Your task to perform on an android device: I want to send the weather forecast to my friend karin.iversen@example.com via gmail
Image 0: 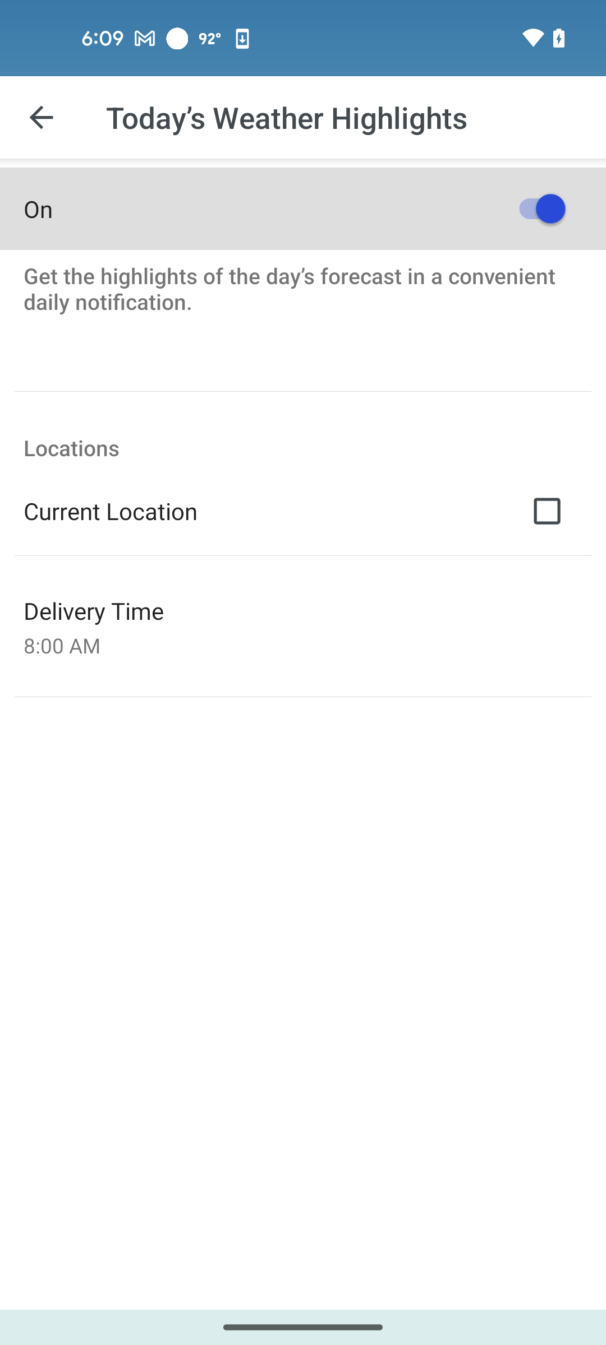
Go back to the previous page
Step 0: press back button
Image 1: 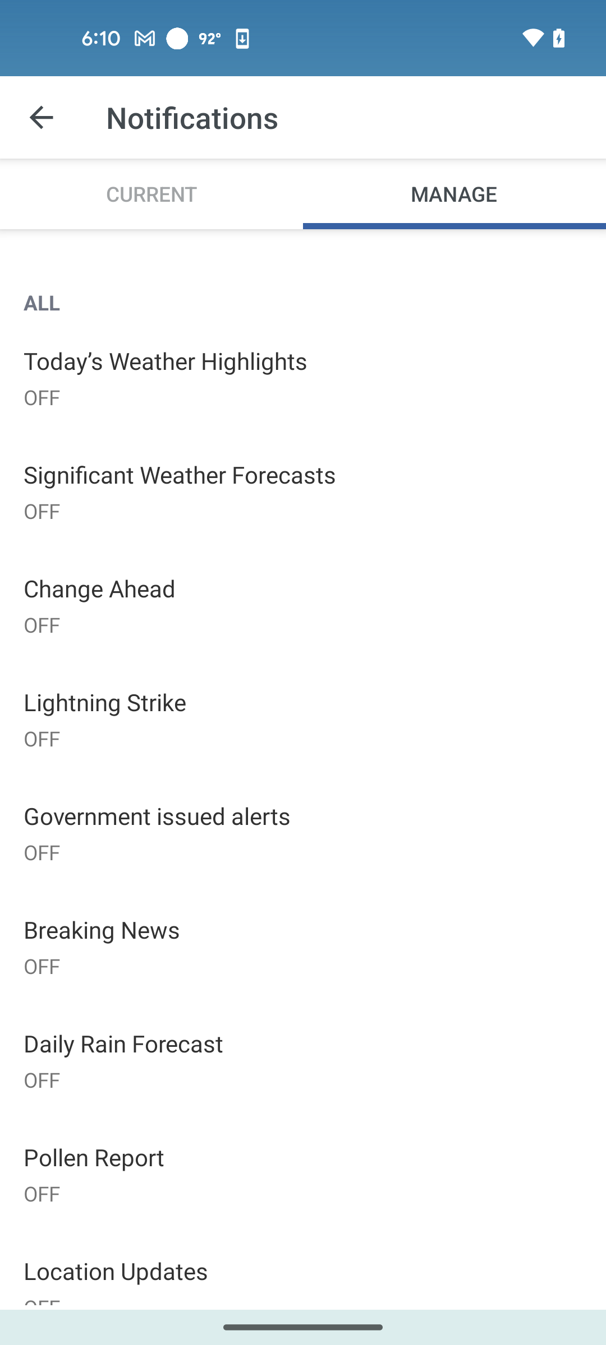
Go back to the previous page
Step 1: press back button
Image 2: 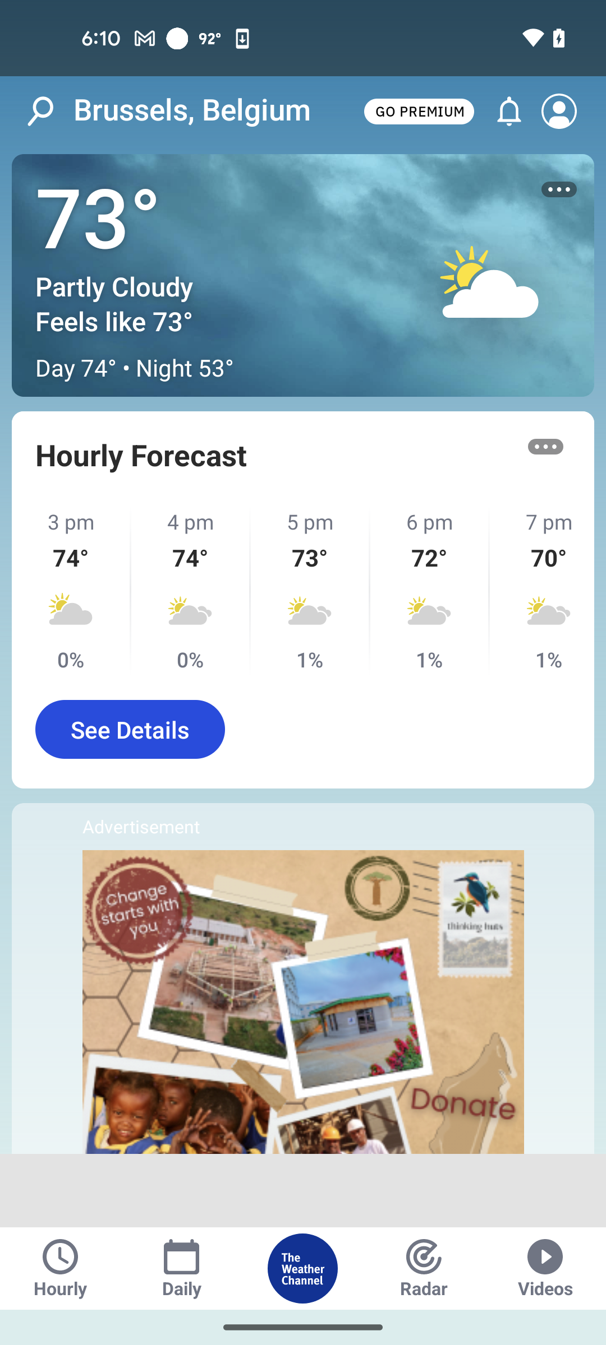
Tap on the three dots icon of hourly forecast
Step 2: click (545, 446)
Image 3: 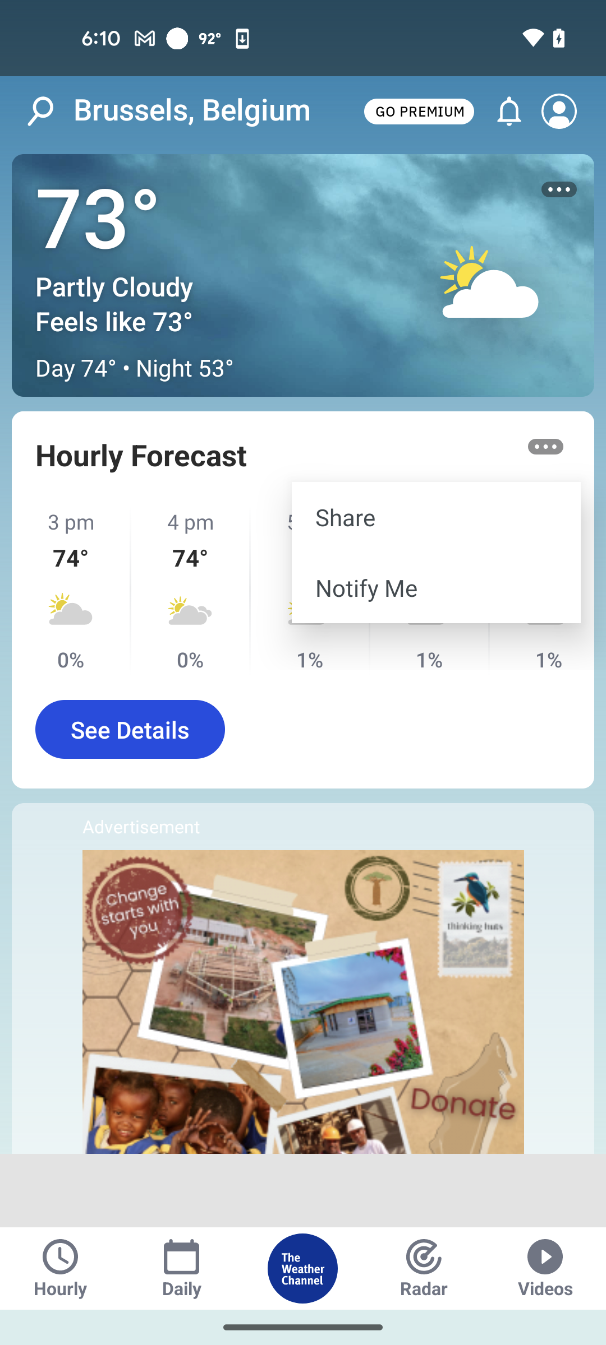
Tap on the share option
Step 3: click (436, 517)
Image 4: 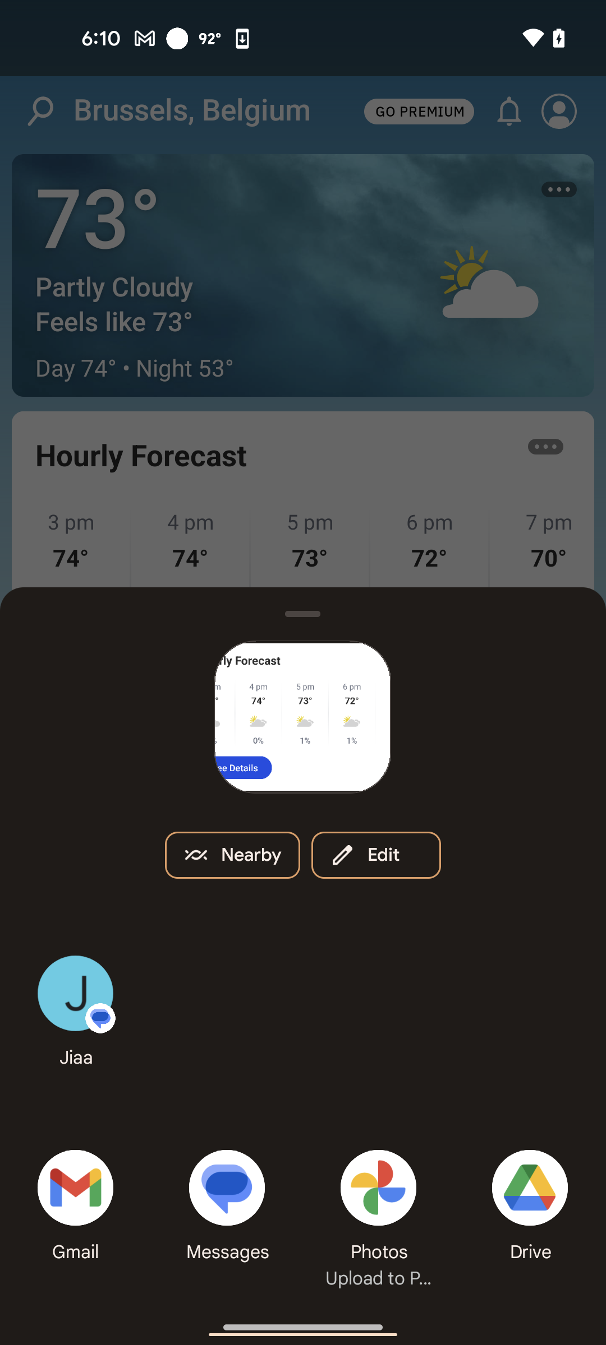
Select the gmail option
Step 4: click (75, 1188)
Image 5: 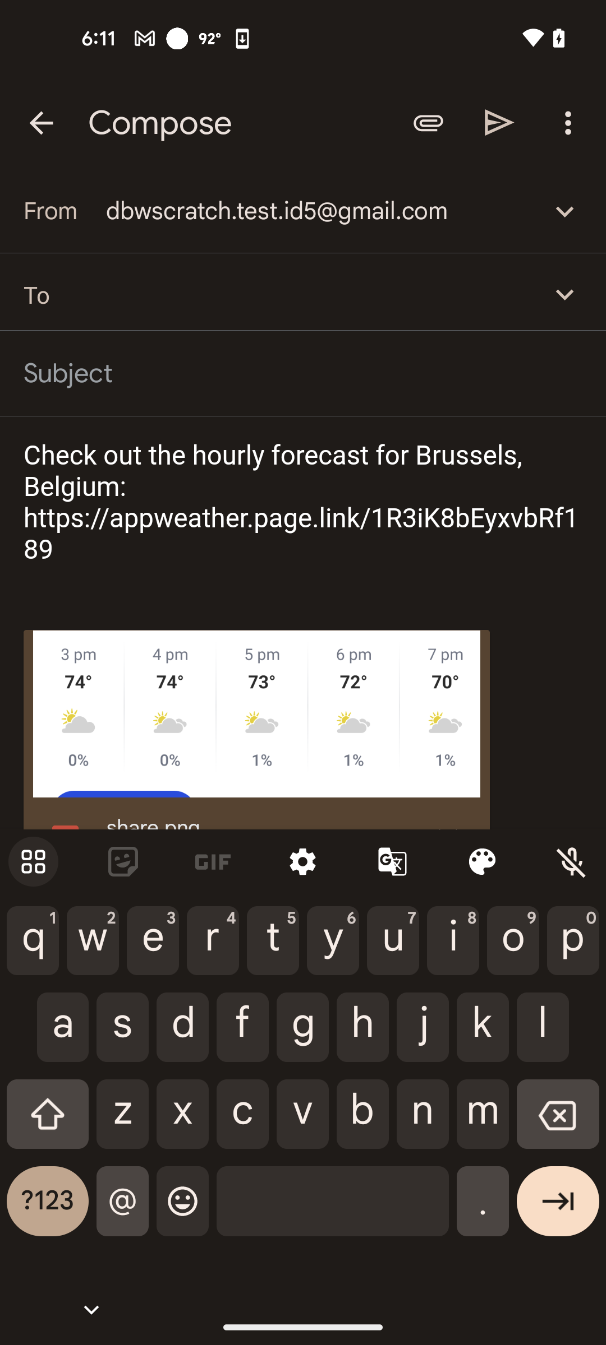
Tap on the down arrow of from option
Step 5: click (564, 211)
Image 6: 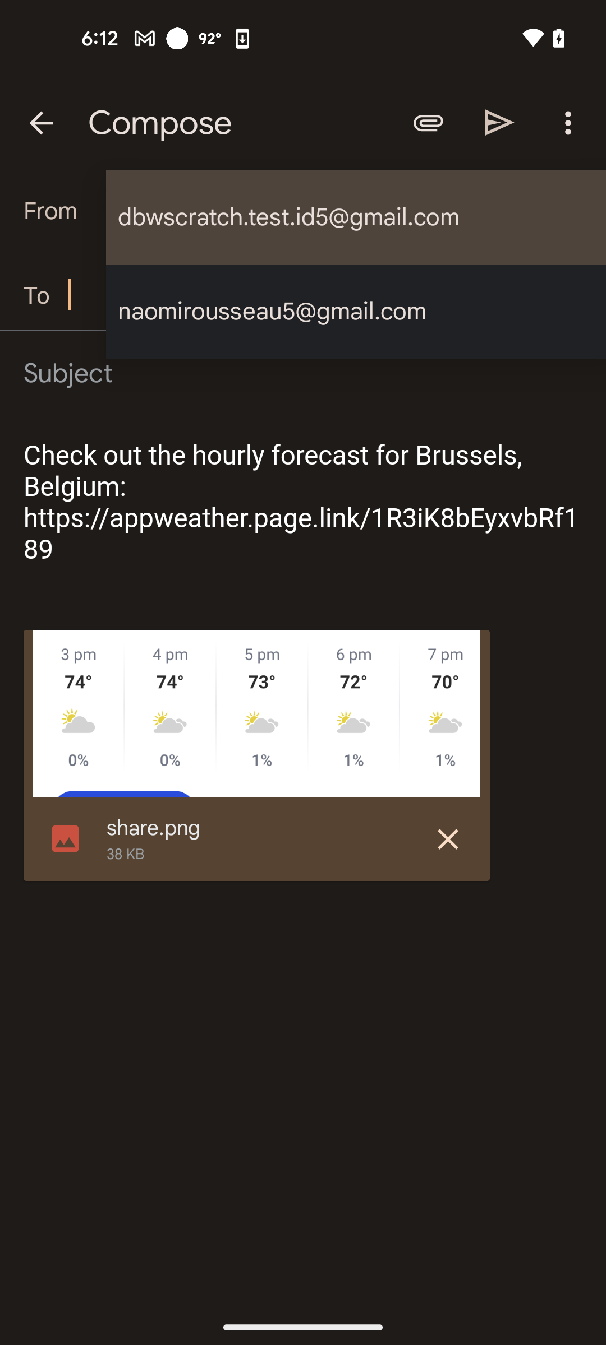
Select the naomirousseau5@gmail.com
Step 6: click (356, 312)
Image 8: 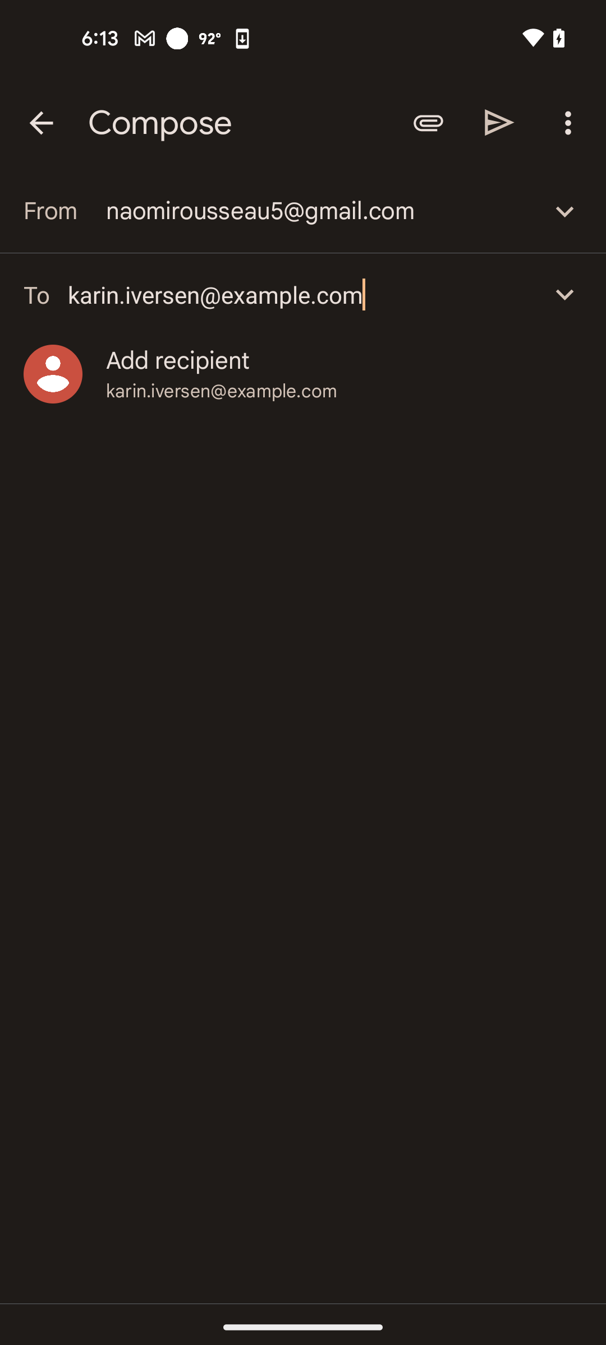
Tap on the send icon
Step 8: click (499, 122)